Your task to perform on an android device: In the Fitbit app, see insights your all activity you in the app
Image 0: 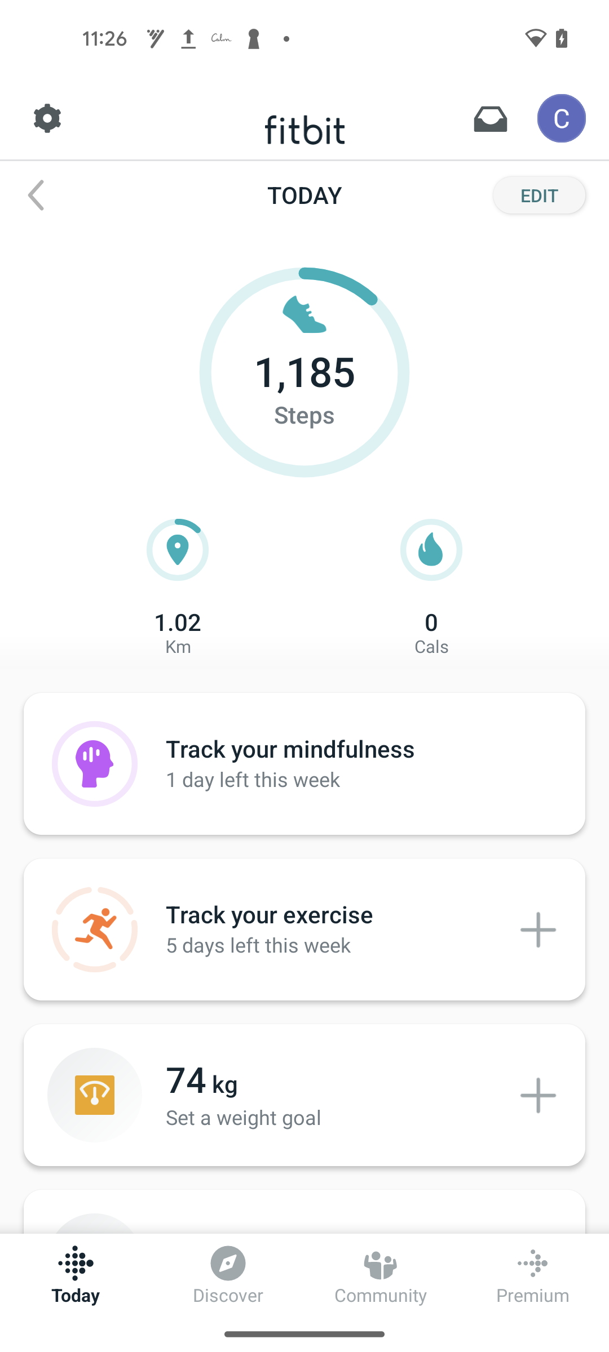
Open the Fitbit app
Step 0: open app "Fitbit"
Image 1: 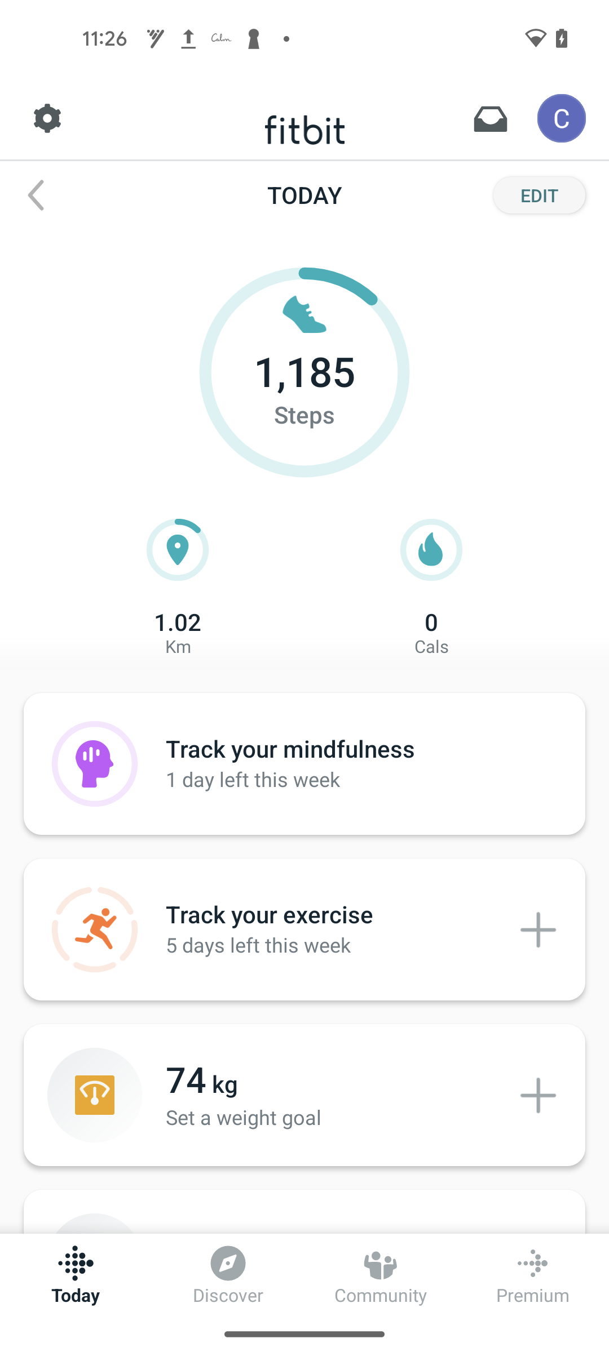
Click on the Insights circle   
Step 1: click (304, 389)
Image 2: 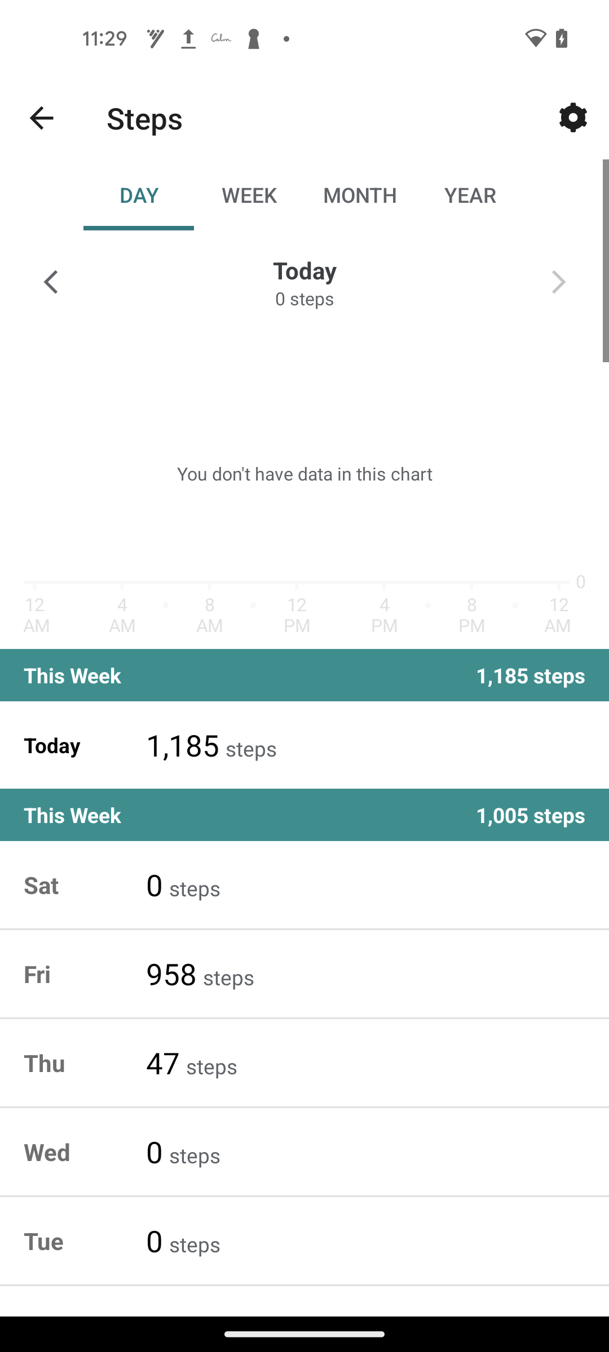
Click on the year 
Step 2: click (470, 194)